Your task to perform on an android device: I want to delete a copy of the A_short_history_of_Germany file because I already have two copies of this file on the drive, so delete a copy of the A_short_history_of_Germany file.
Image 0: 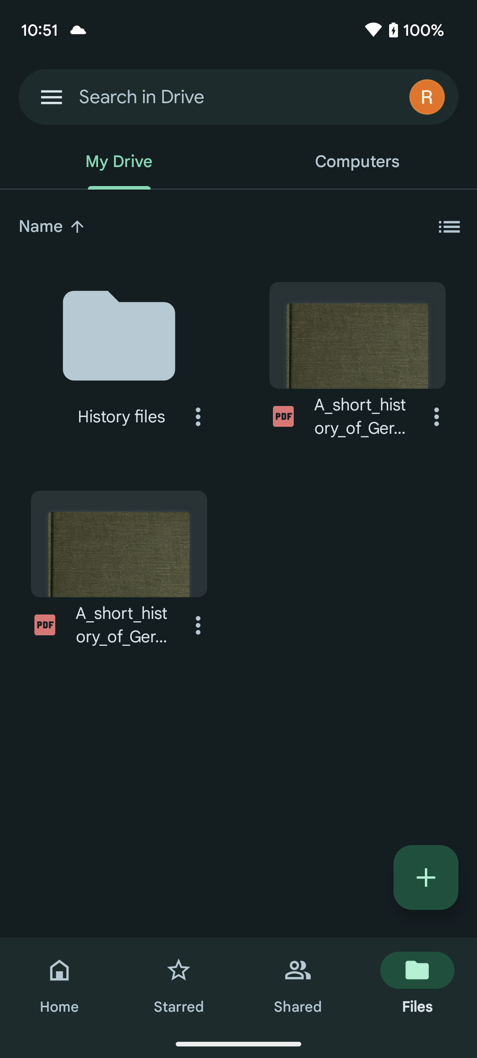
Click on the three dots icon of the A_short_history_of_Germany file to view the Remove option.
Step 0: click (436, 416)
Image 2: 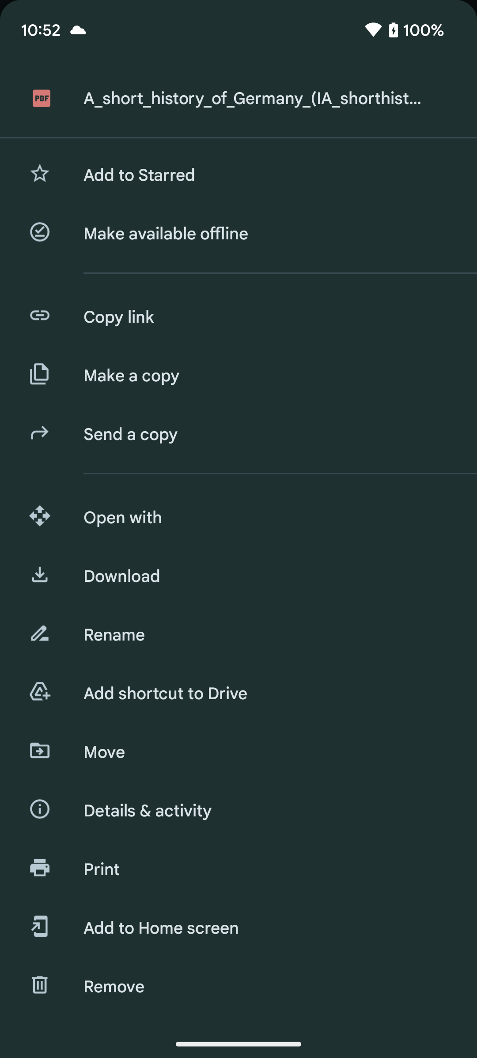
Click on the Remove option to delete this file.
Step 2: click (266, 987)
Image 3: 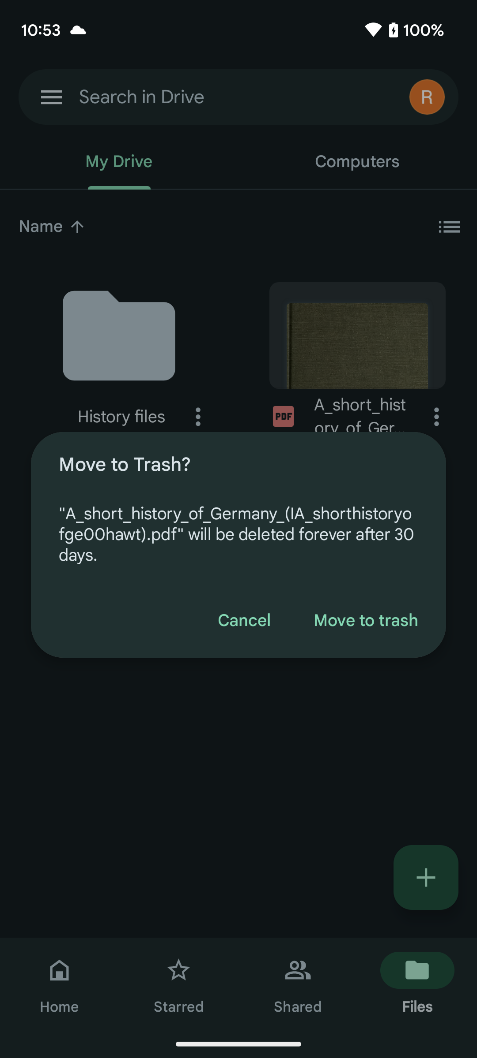
Click on the Move to Trash button to delete this file.
Step 3: click (365, 620)